Your task to perform on an android device: View all my favorite saved places on the Maps app.
Image 0: 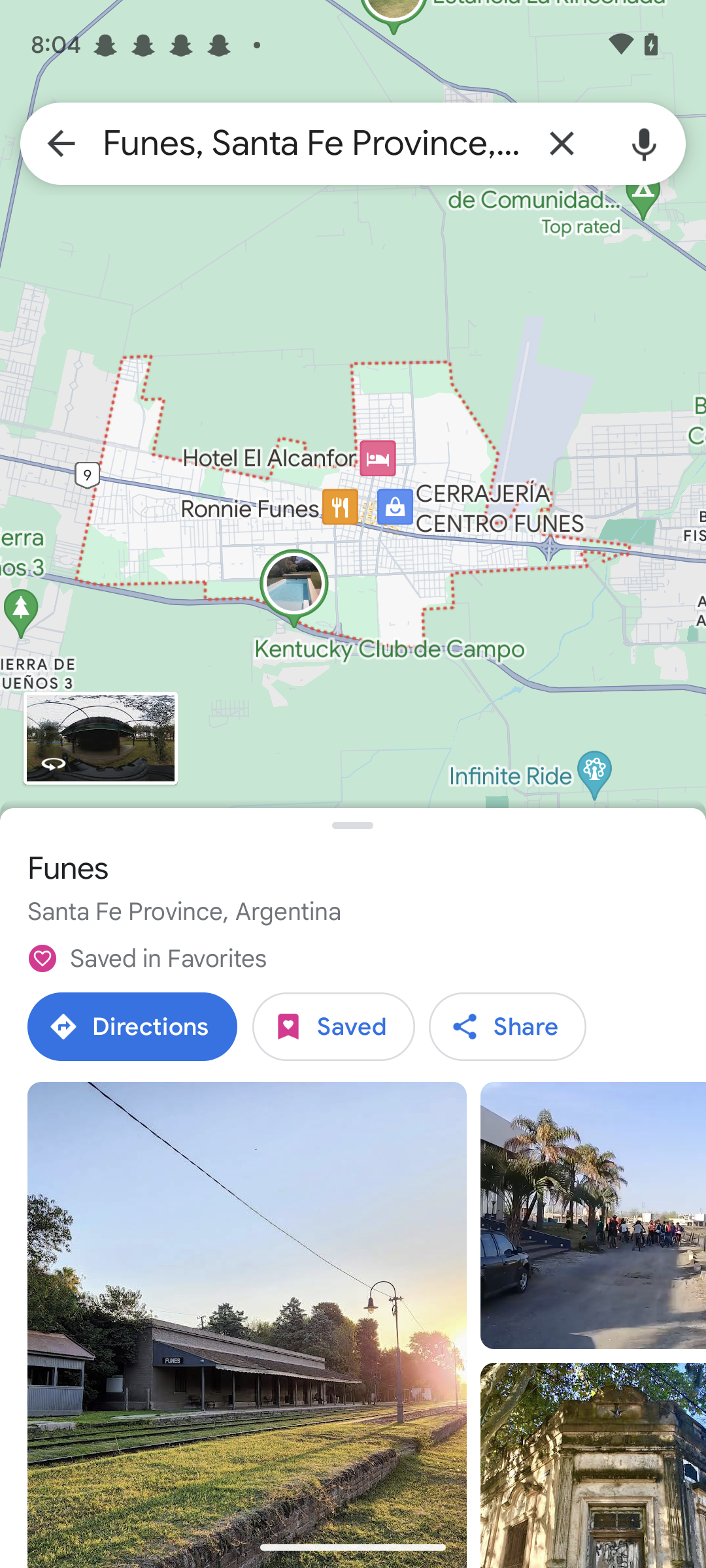
Go back to the previous page.
Step 0: press back button
Image 1: 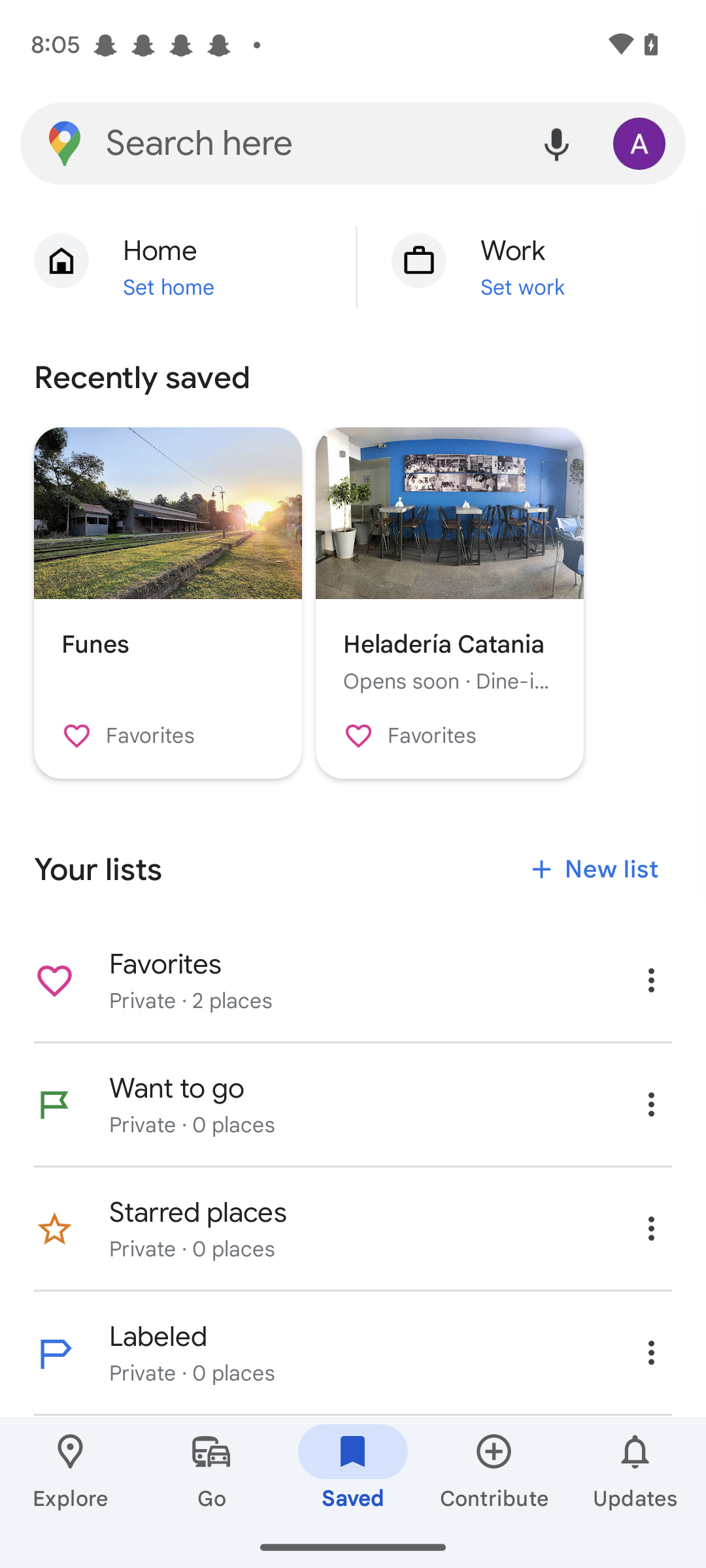
Click on the first tab "Favorites" in the list.
Step 1: click (353, 980)
Image 3: 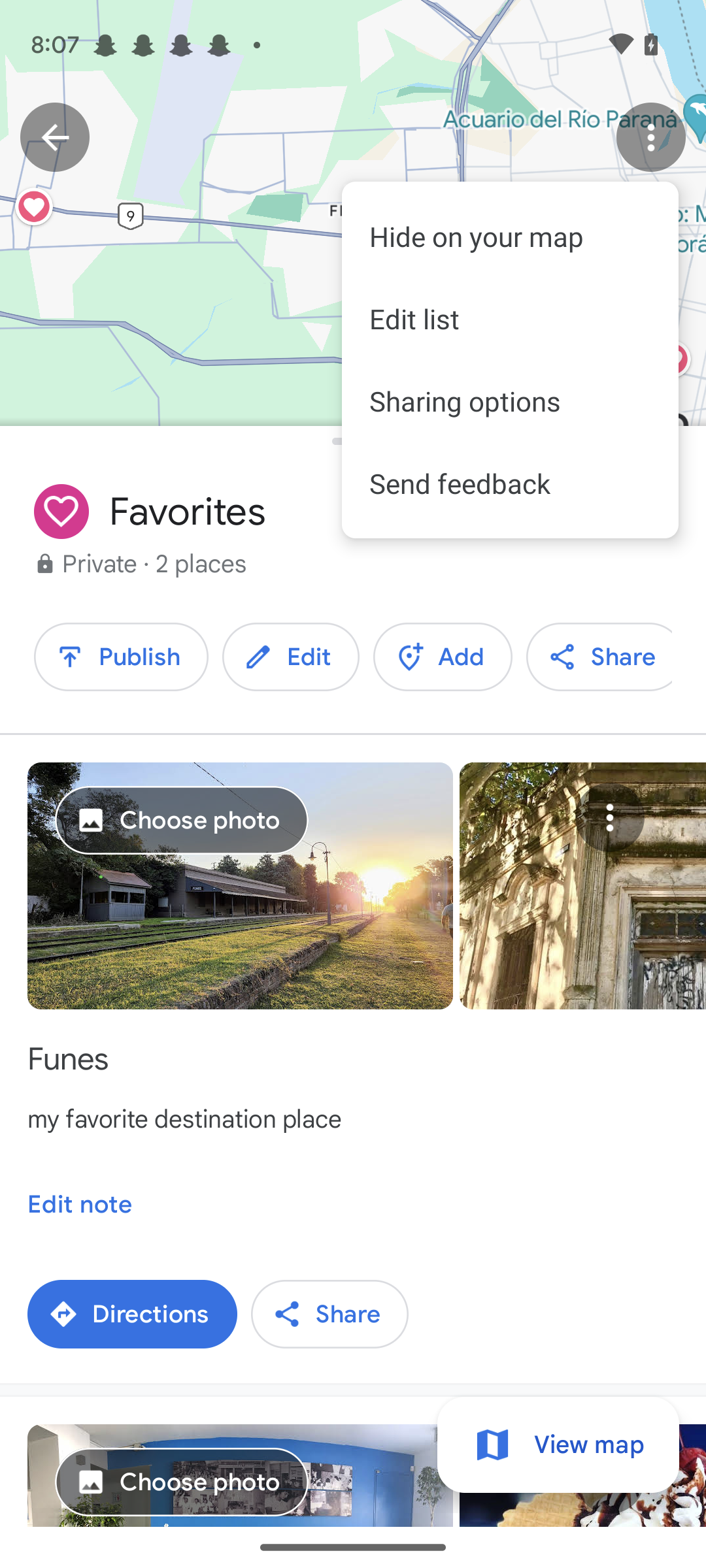
Scroll Up 
Step 3: scroll down